Your task to perform on an android device: Before purchasing a Shining Shop 40 in 1 Pcs Wrench Tool Kit I want to read reviews of this wrench tool kit, so view all reviews of this wrench tool kit in the Flipkart app.
Image 0: 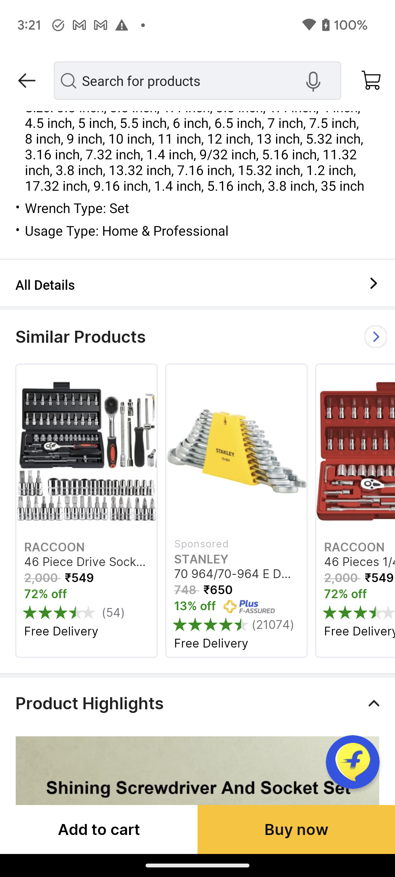
Scroll down to view the reviews of this wrench tool kit.
Step 0: scroll down
Image 1: 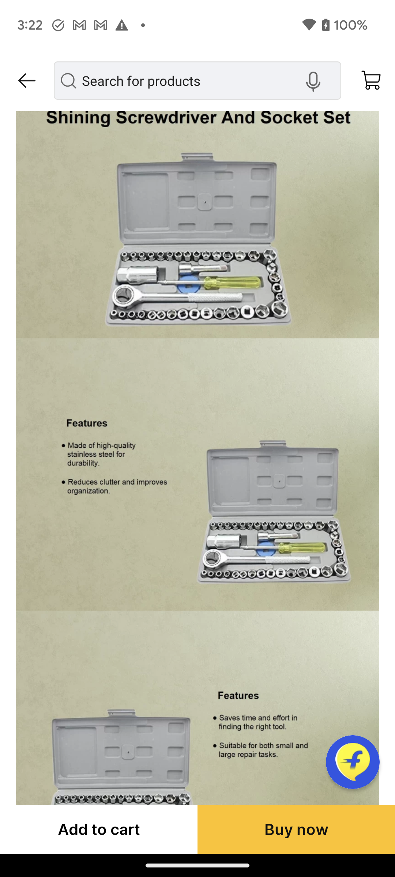
Scroll down to view the reviews of this wrench tool kit.
Step 1: scroll down
Image 2: 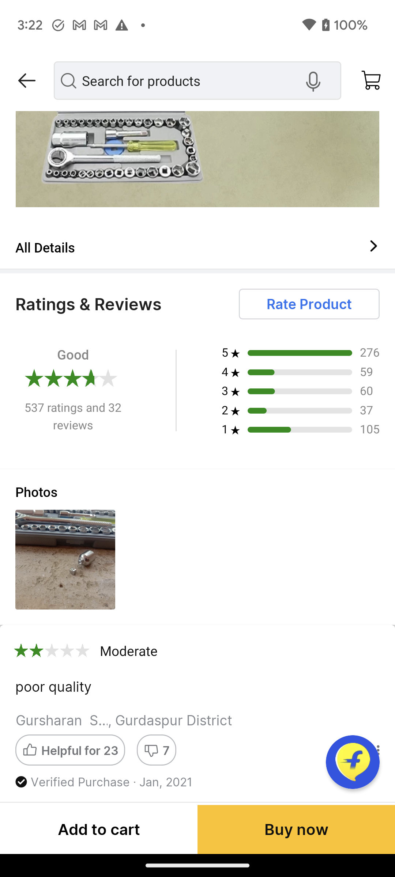
Scroll down to view the reviews of this wrench tool kit.
Step 2: scroll down
Image 3: 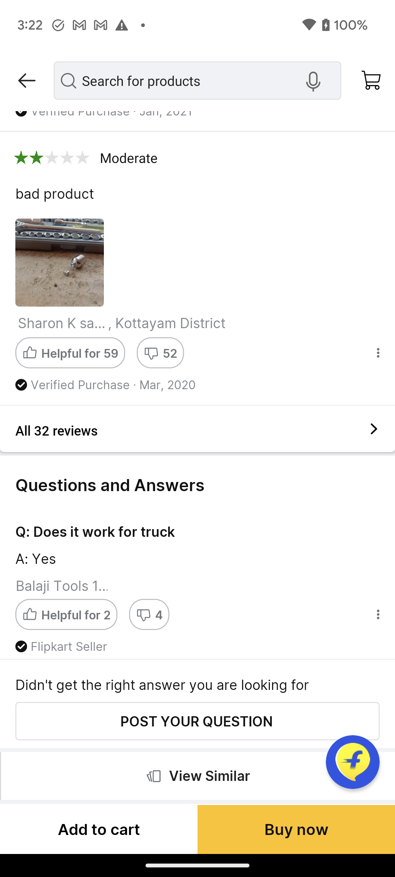
Click on the All 32 reviews button to view all reviews of this wrench tool kit.
Step 3: click (197, 429)